Your task to perform on an android device: View my calendar to know if I am having any events in this September month on the calendar app.
Image 0: 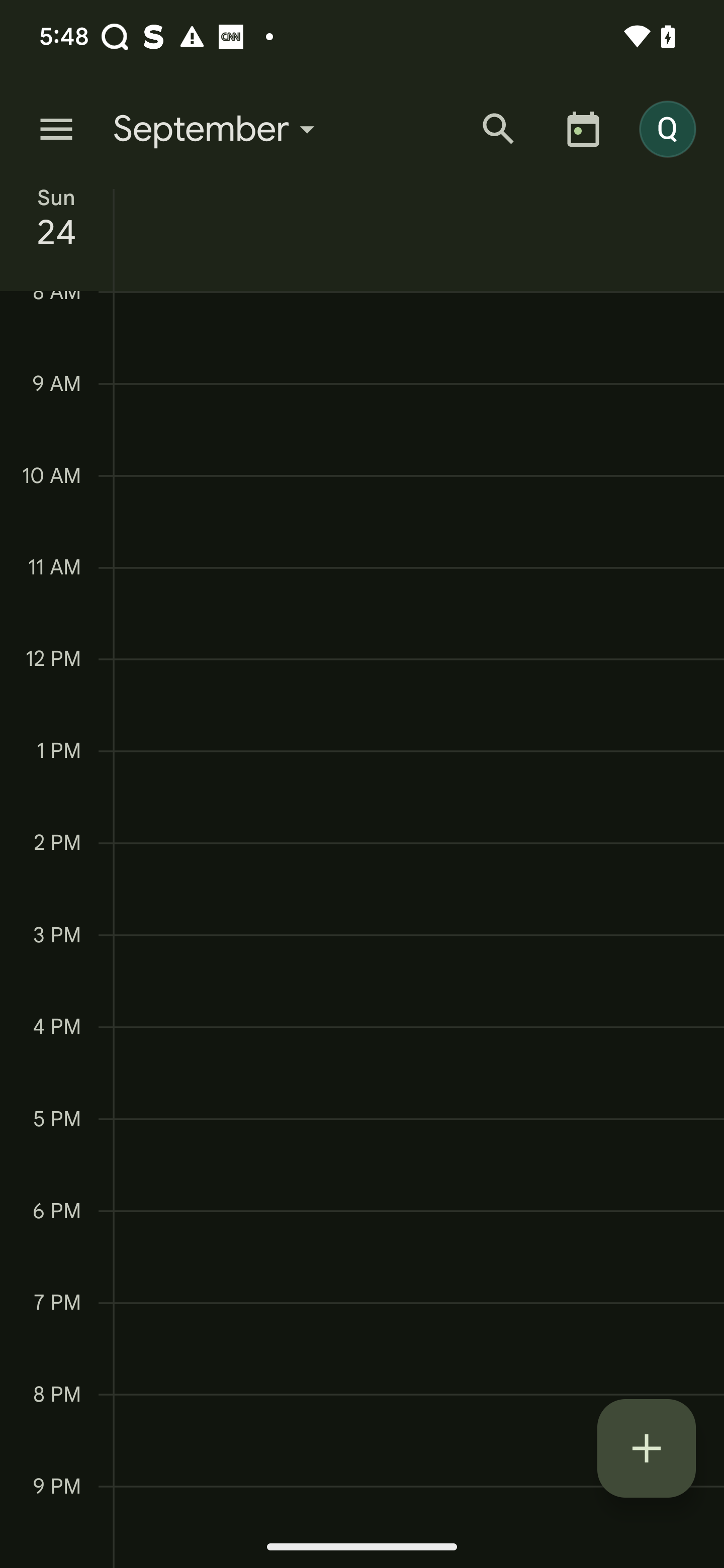
Click on the more option at the left top corner of the screen
Step 0: click (56, 129)
Image 1: 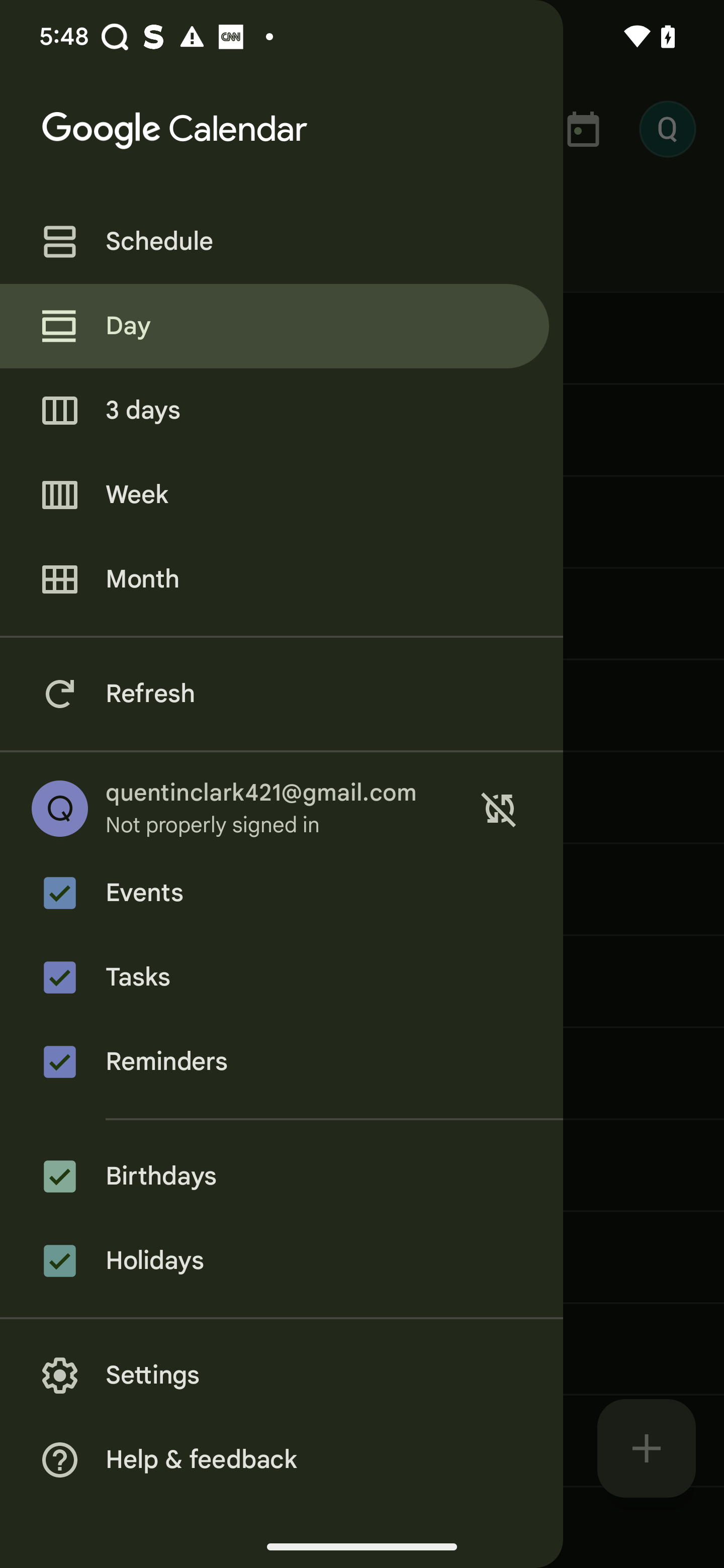
Click on the month option
Step 1: click (282, 579)